Your task to perform on an android device: View the price and description of the "Studio Cook Smart Standing desk" for me.
Image 0: 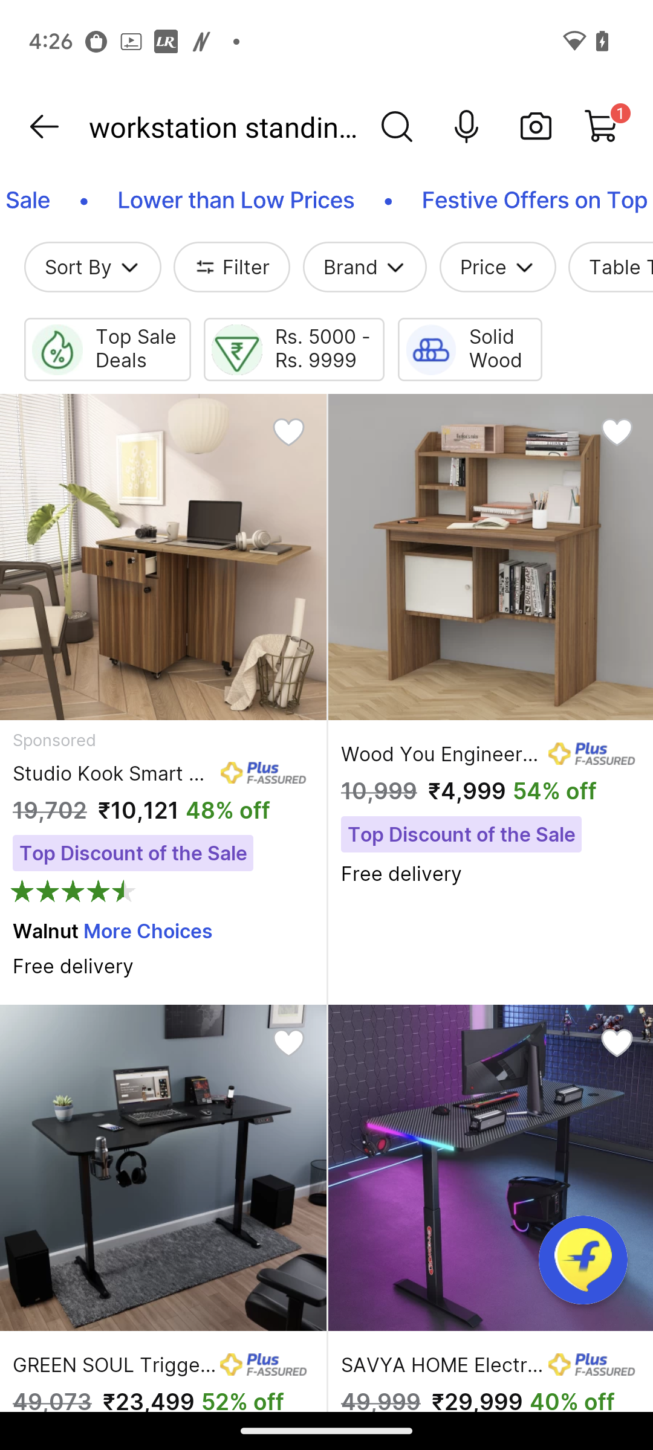
Click on the image of Studio Cook Smart Standing desk
Step 0: click (136, 594)
Image 1: 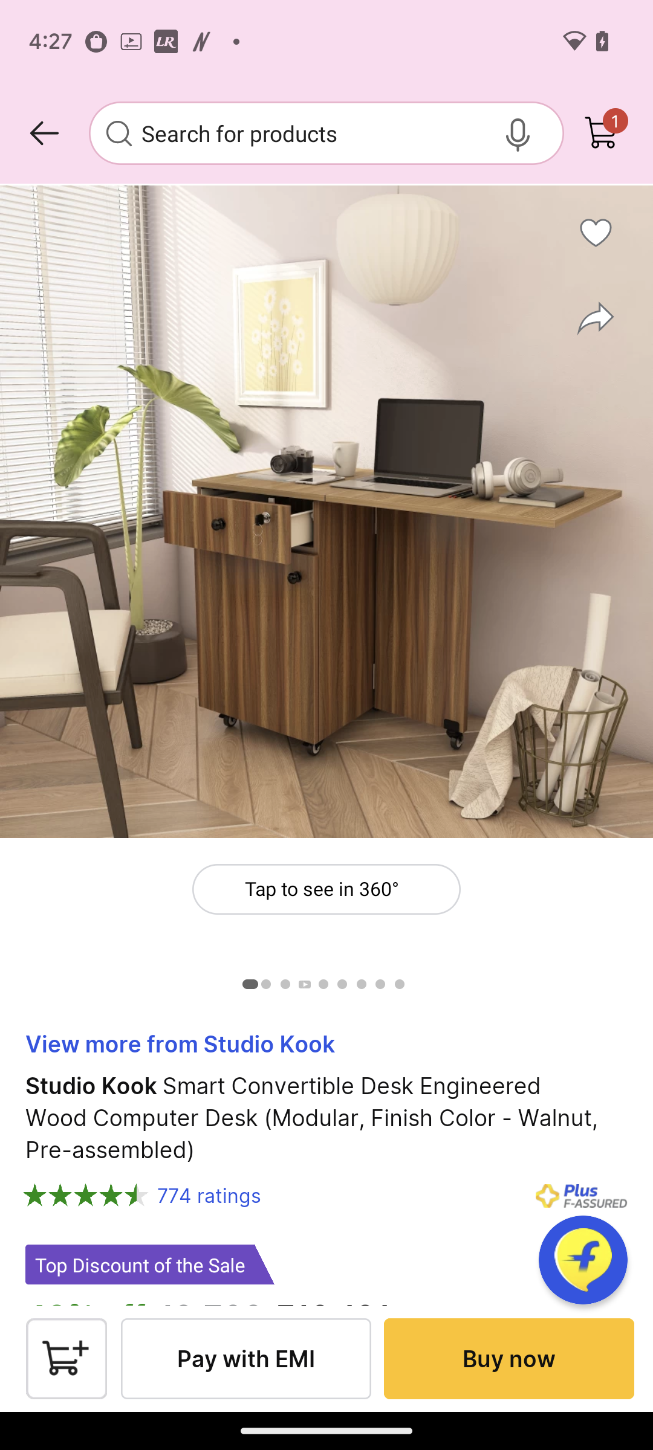
Scroll up
Step 1: scroll down
Image 2: 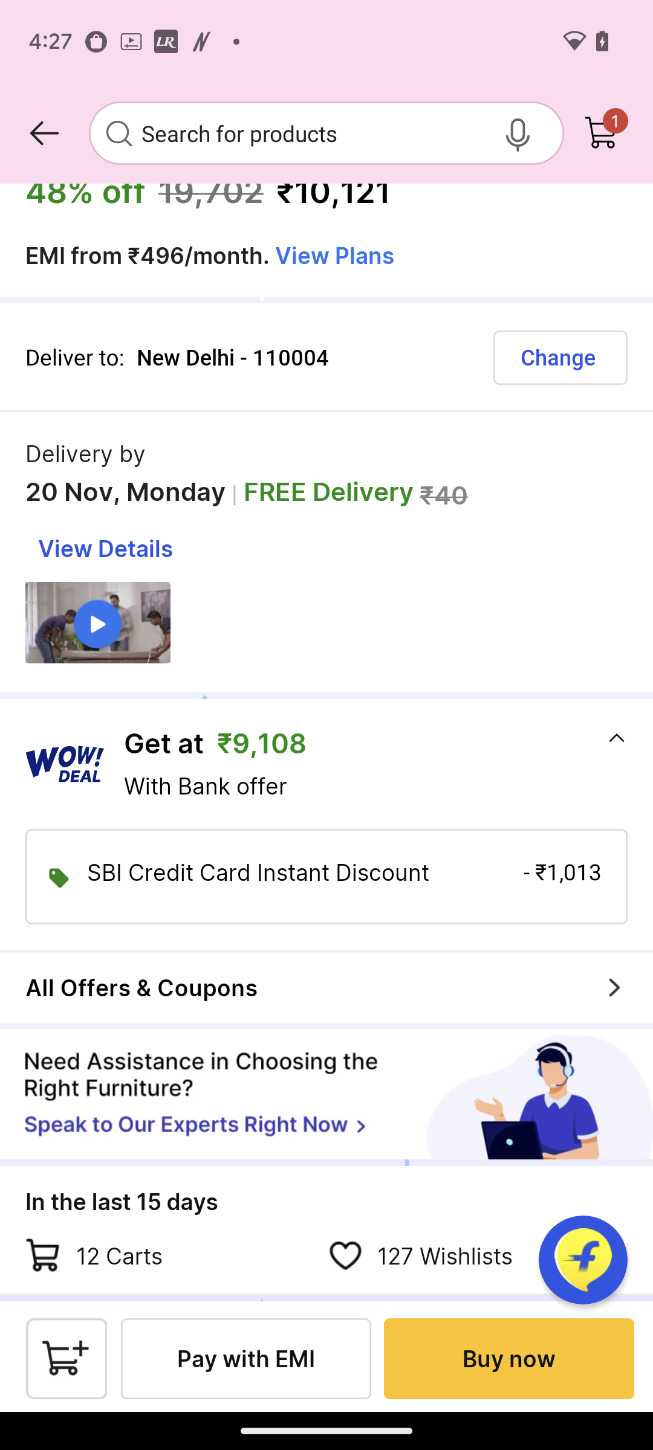
Scroll up
Step 2: scroll down
Image 3: 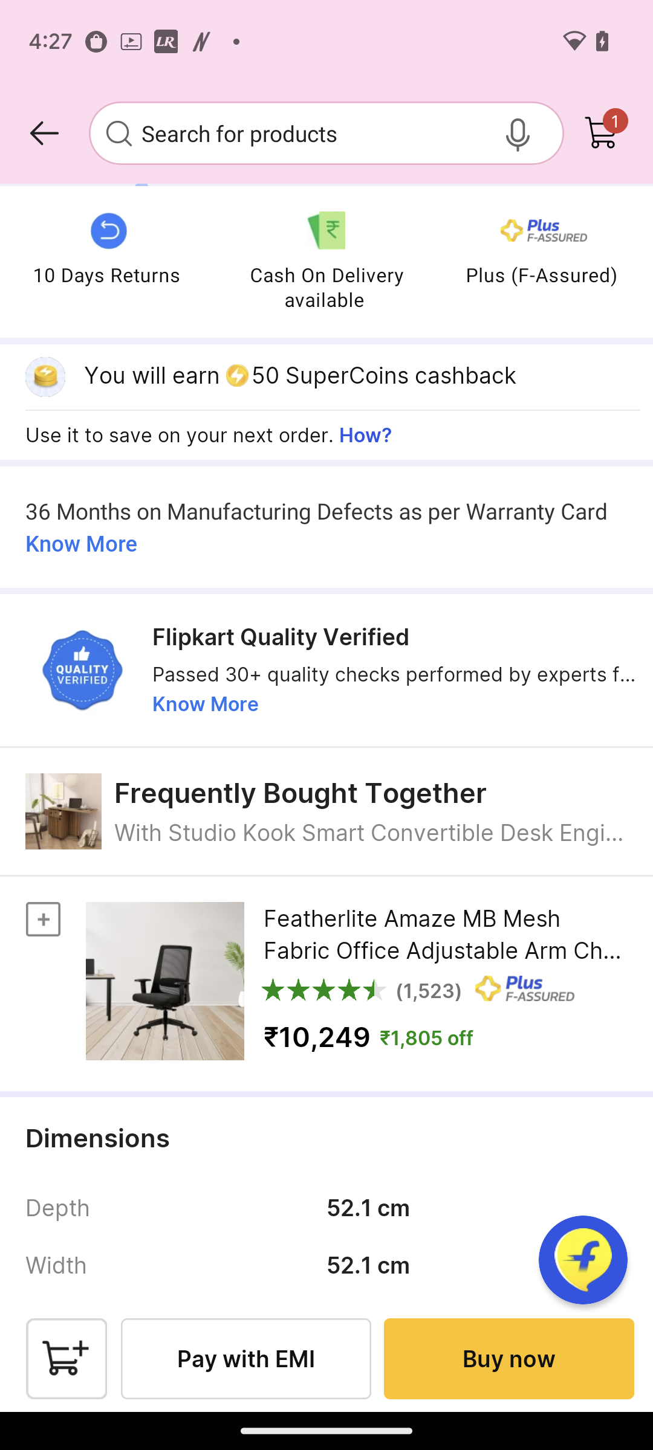
Scroll up
Step 3: scroll down
Image 4: 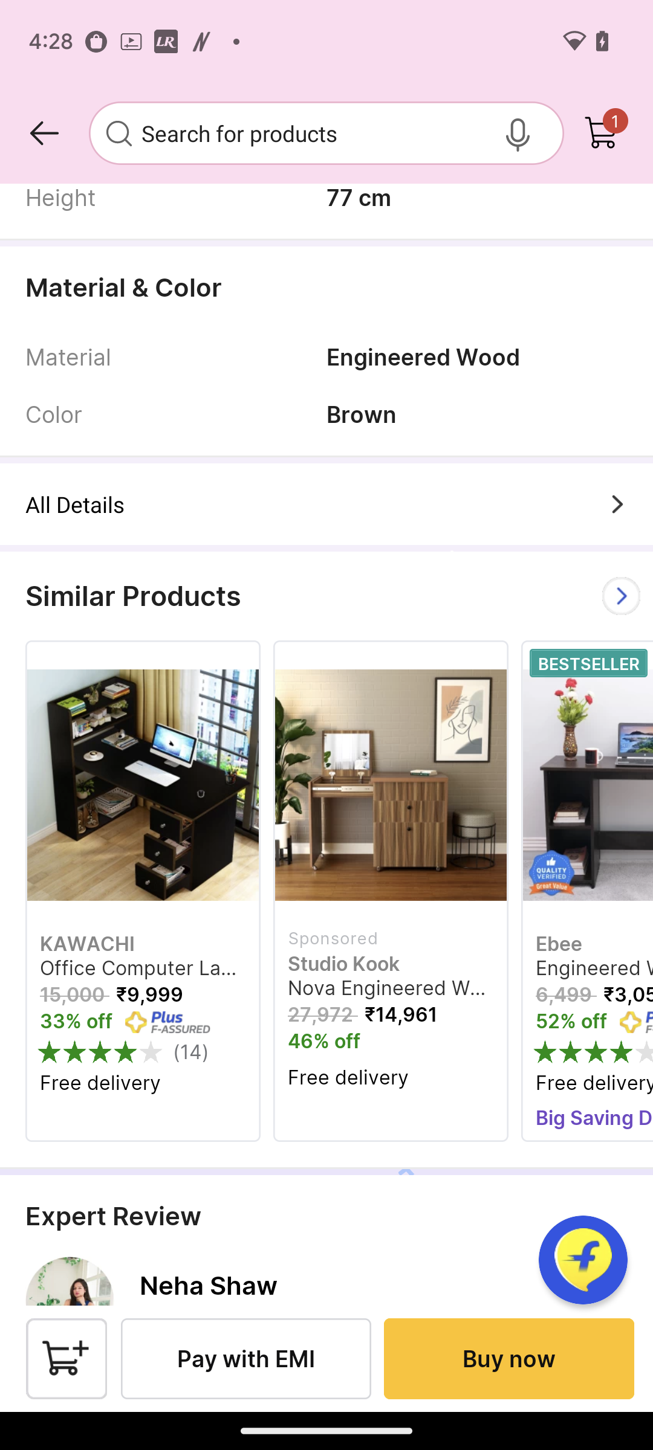
Click on the tab "All Details".
Step 4: click (424, 506)